Your task to perform on an android device: Book a hotel room in Mumbai from August 4 to 7 on the EaseMyTrip app.
Image 0: 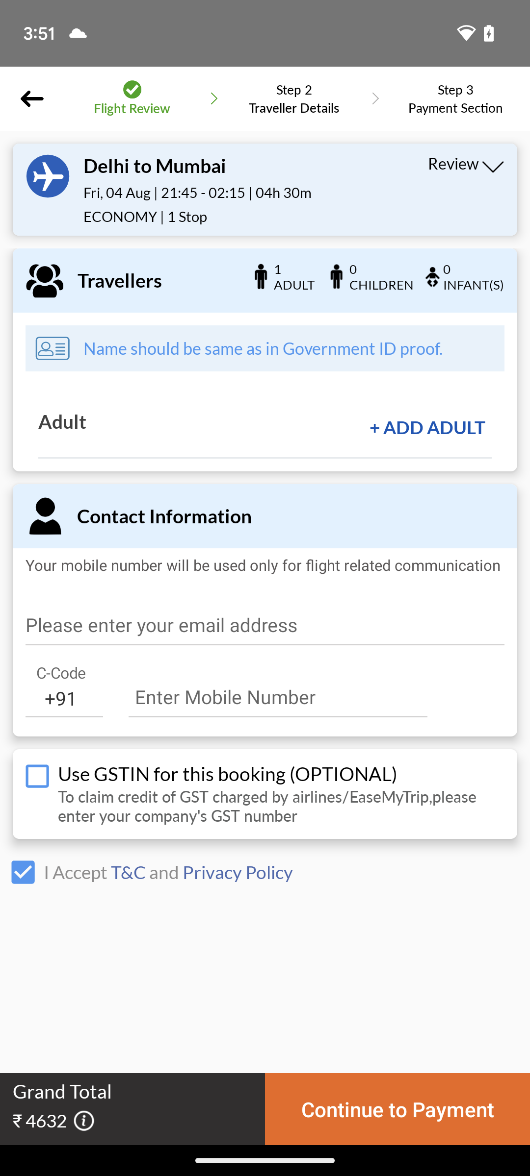
Go back to the main screen of the app.
Step 0: press back button
Image 2: 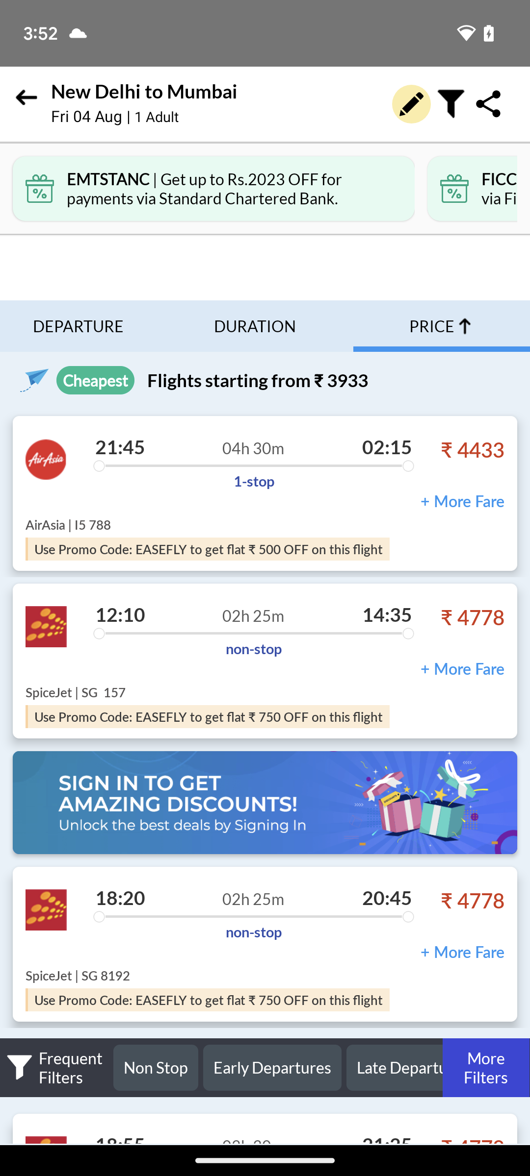
Go back to the main screen of the app.
Step 2: press back button
Image 3: 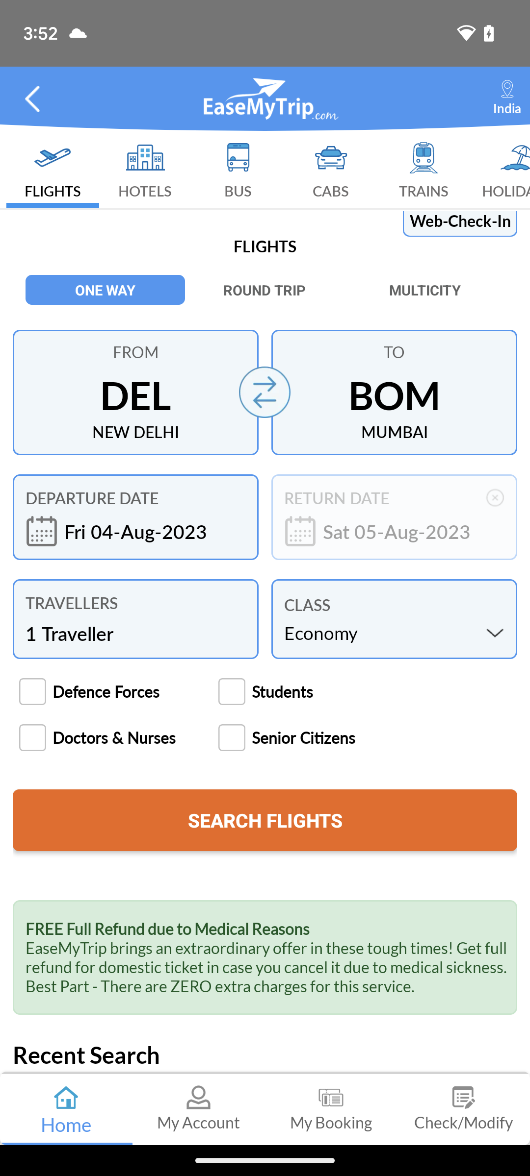
Click on the hotel icon at the top of the screen.
Step 3: click (145, 169)
Image 4: 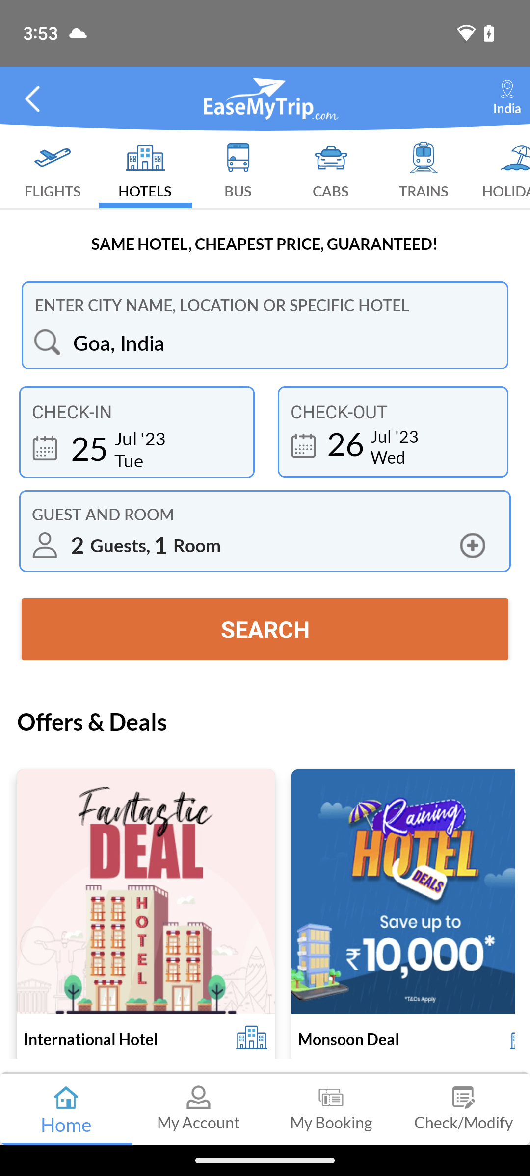
Click on the destination city search bar.
Step 4: click (284, 343)
Image 5: 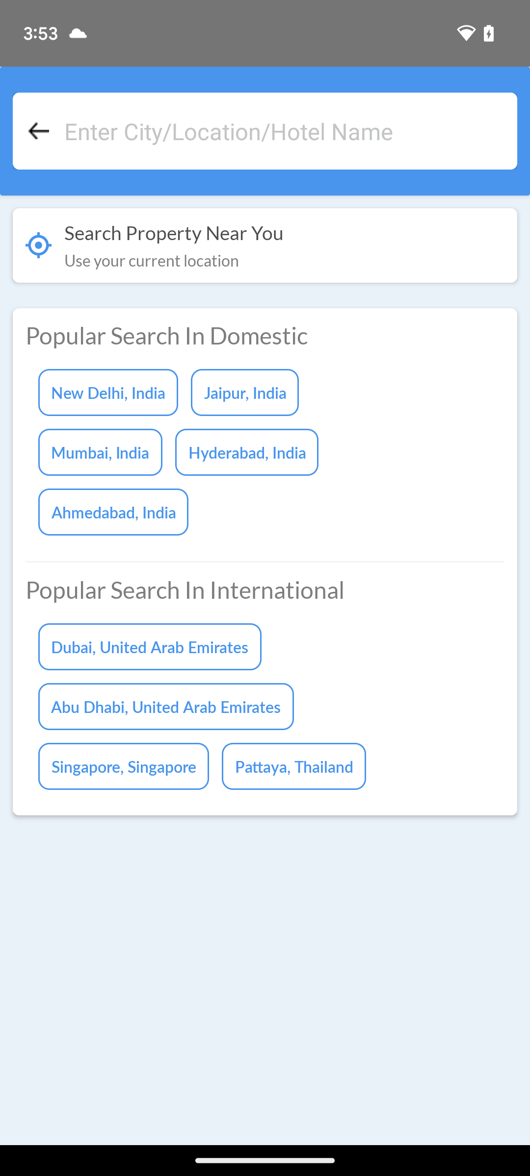
Click on the search bar.
Step 5: click (284, 131)
Image 6: 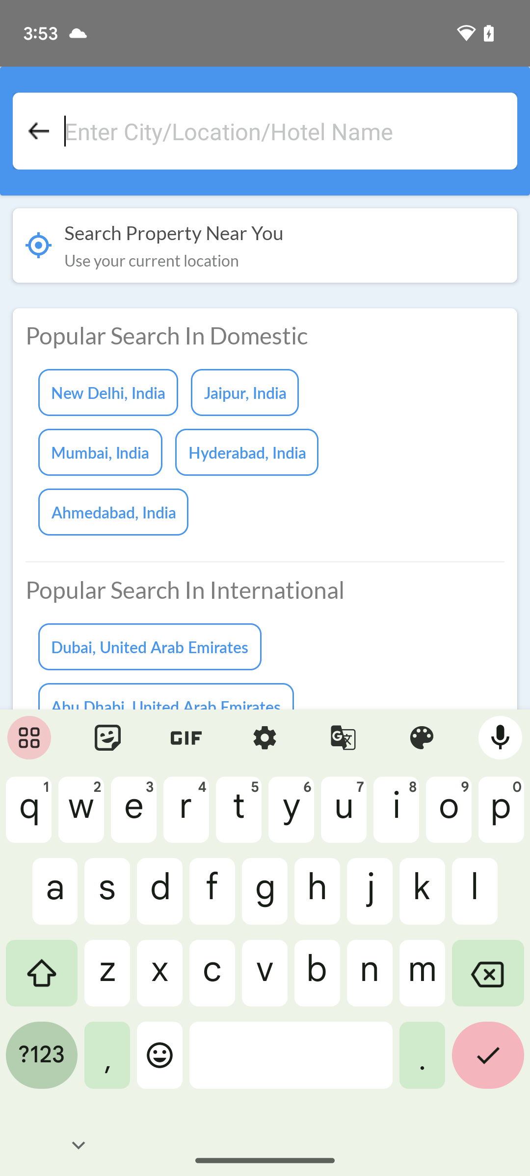
Type in Mumbai.
Step 6: type "Mumbai"
Image 7: 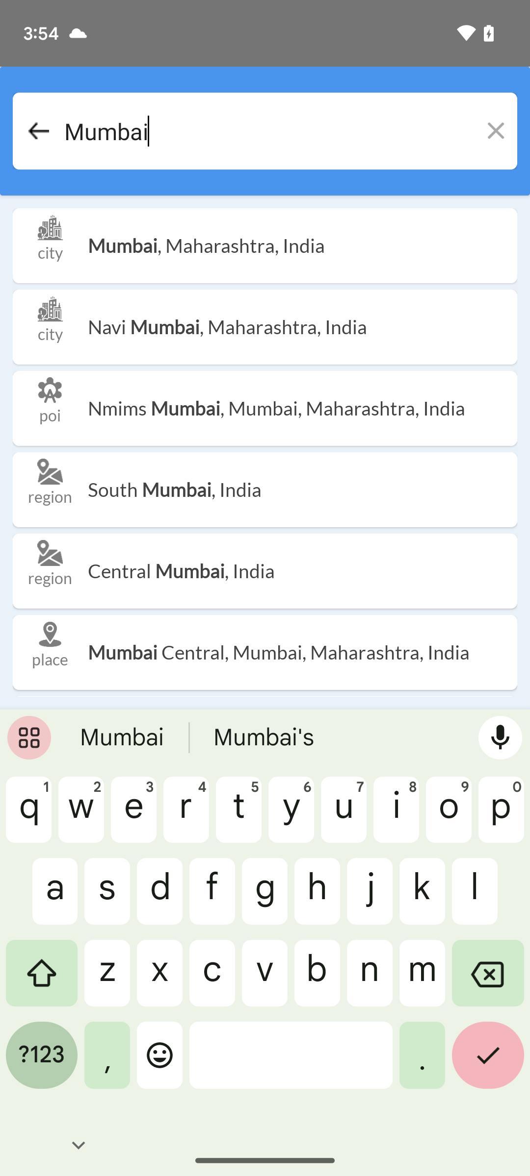
Click on the first search result.
Step 7: click (299, 245)
Image 8: 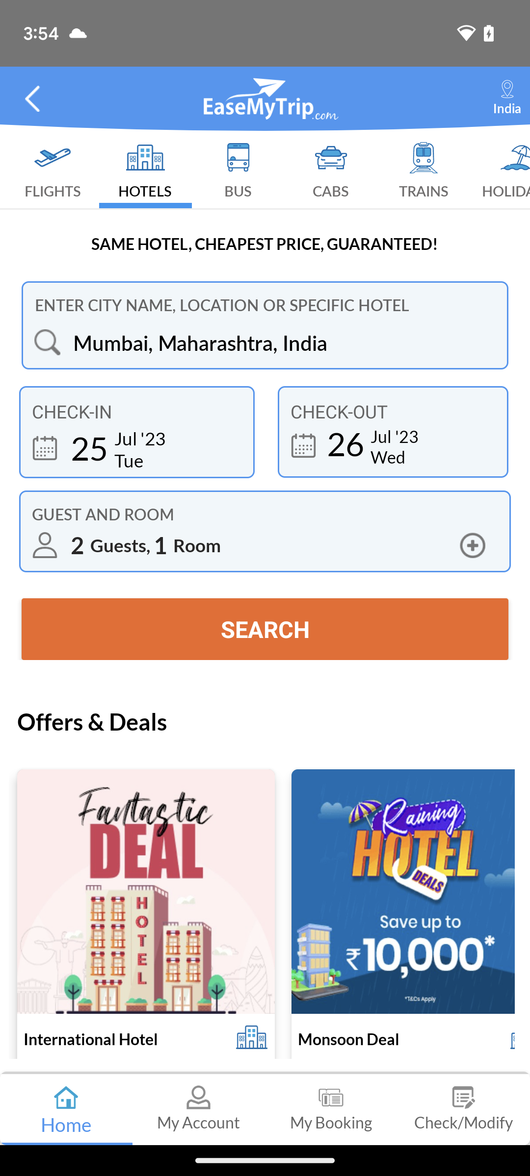
Click on the check-in date.
Step 8: click (140, 438)
Image 9: 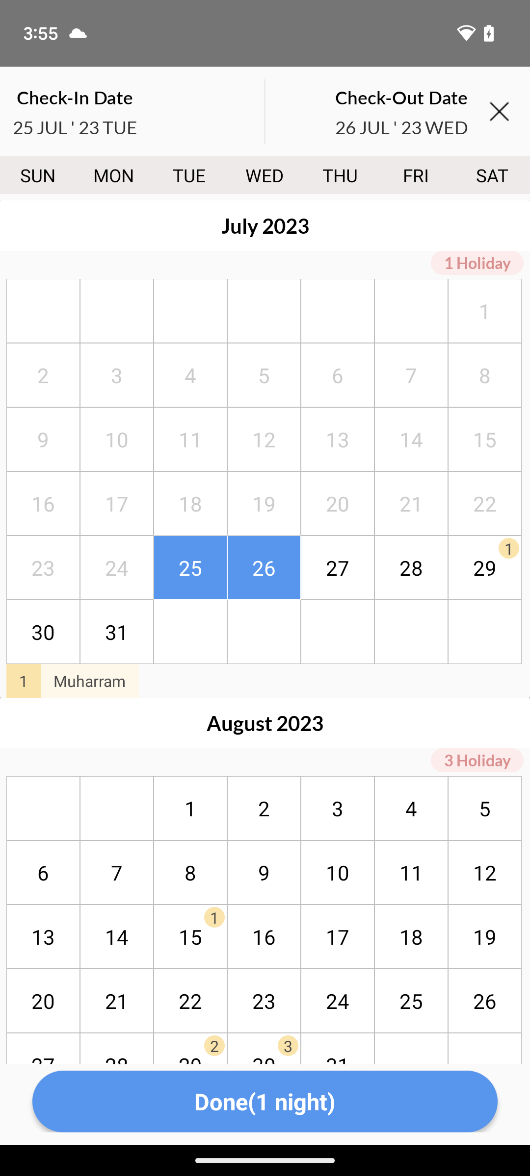
Click on August 4 for check-in.
Step 9: click (411, 808)
Image 10: 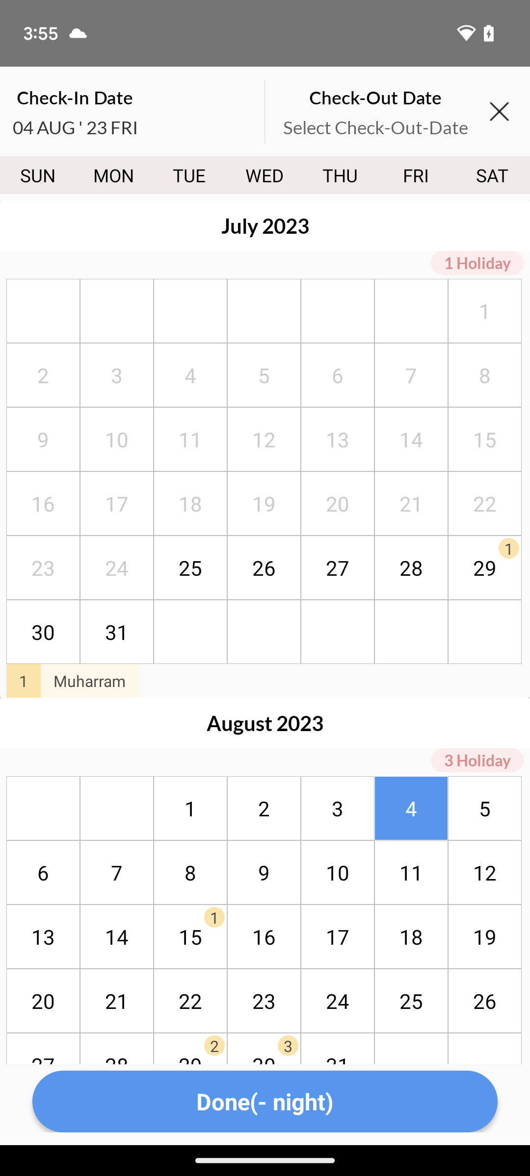
Click on August 7 for check-out.
Step 10: click (116, 872)
Image 11: 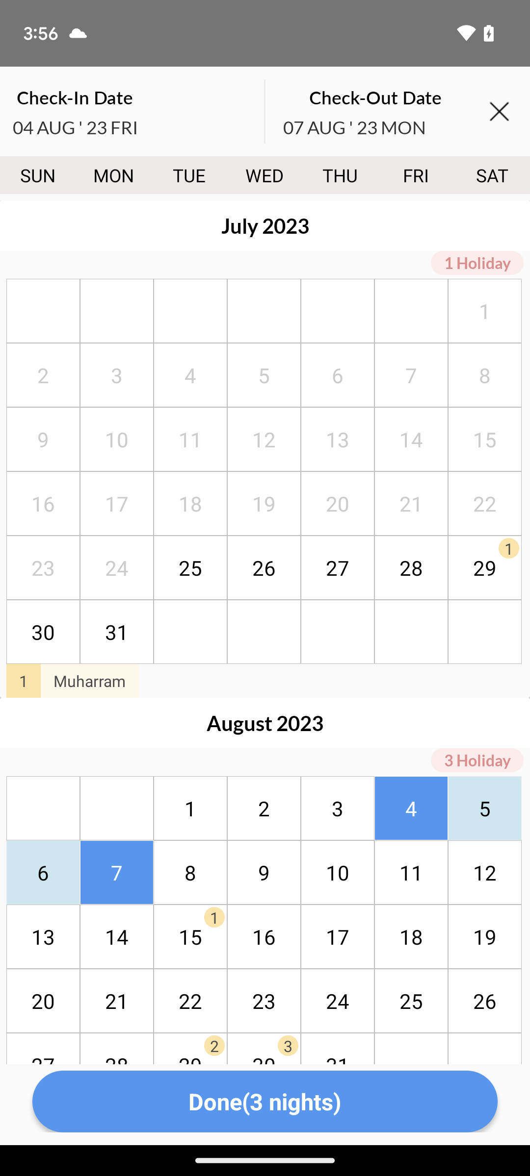
Click on Done at the bottom of the screen.
Step 11: click (265, 1102)
Image 12: 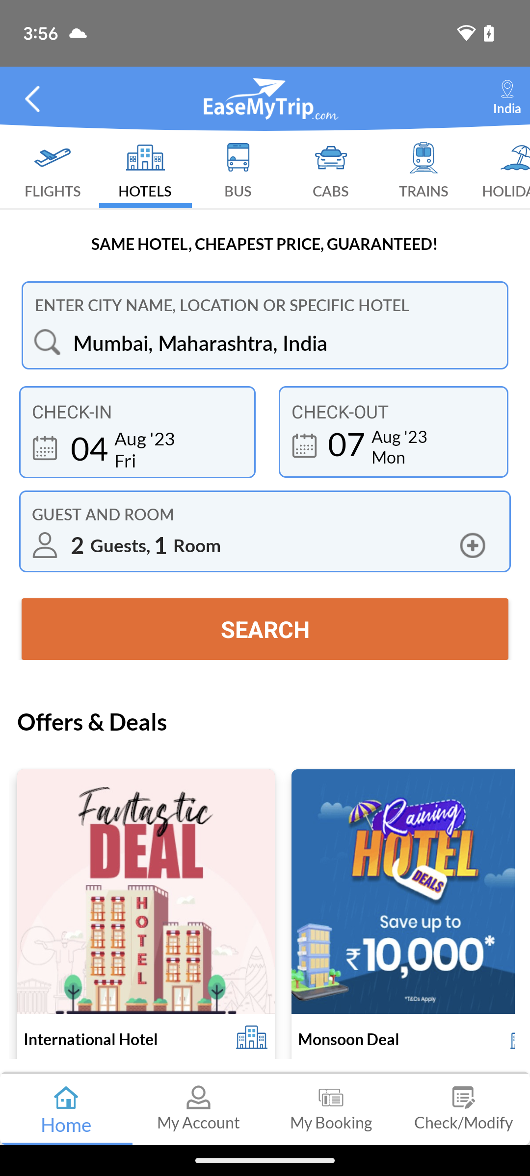
Click on SEARCH on the screen below the hotel details.
Step 12: click (265, 629)
Image 13: 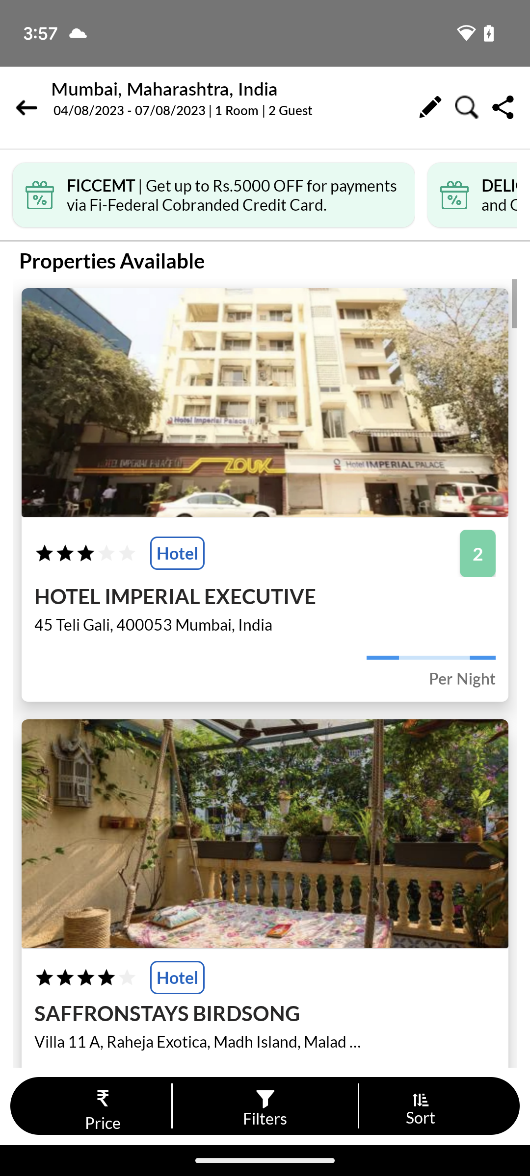
Click on SEARCH on the screen below the hotel details.
Step 13: wait
Image 14: 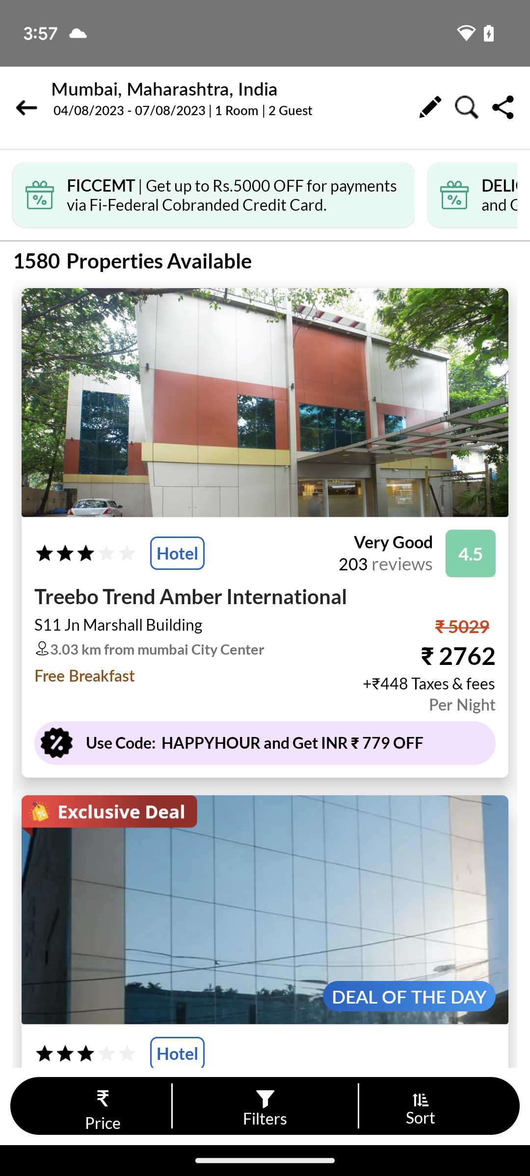
Click on the first search result.
Step 14: click (265, 532)
Image 15: 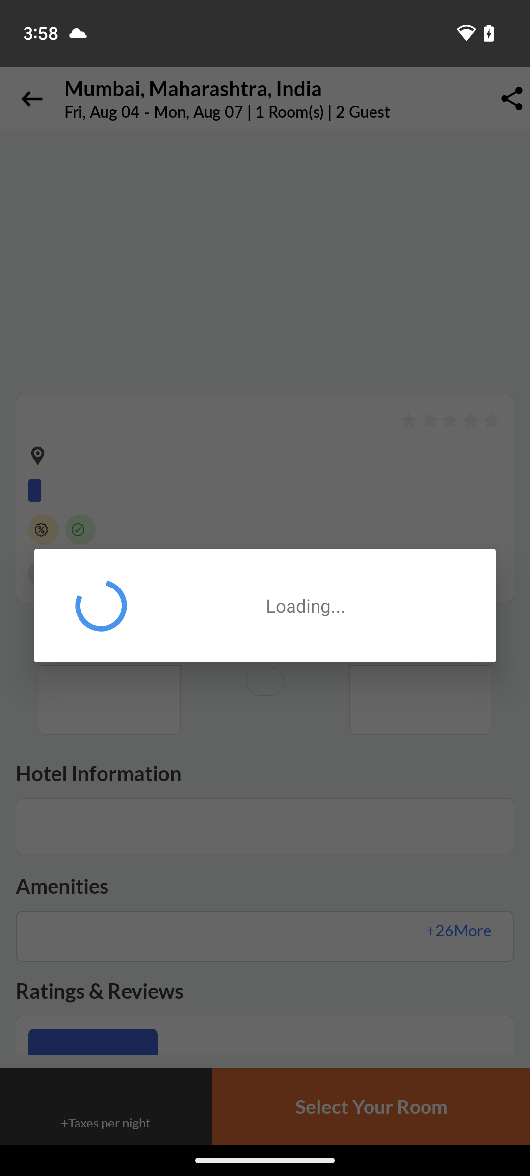
Click on the first search result.
Step 15: wait
Image 16: 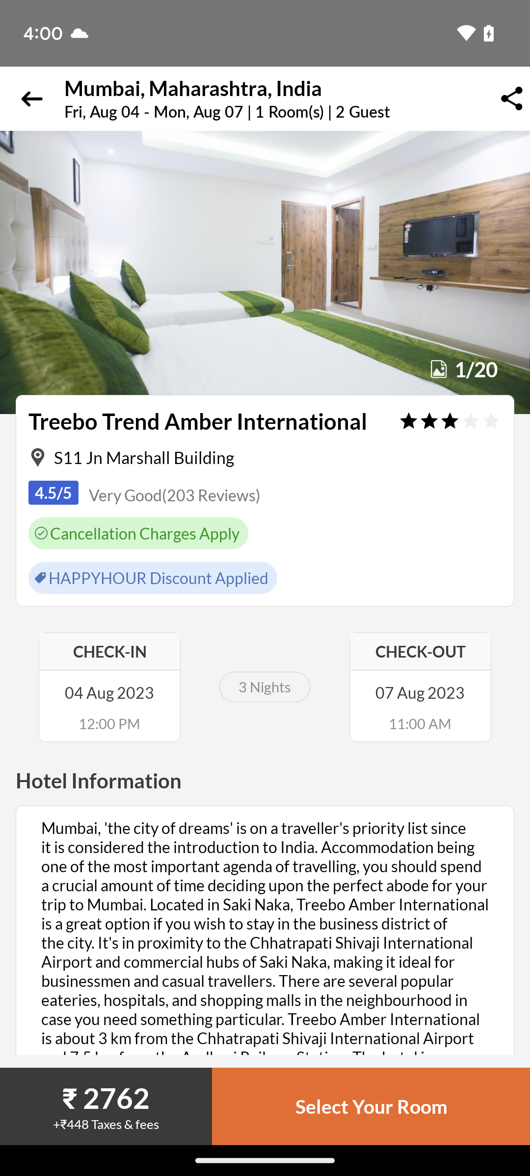
Click on Select Your room at the bottom-right corner of the screen.
Step 16: click (371, 1106)
Image 17: 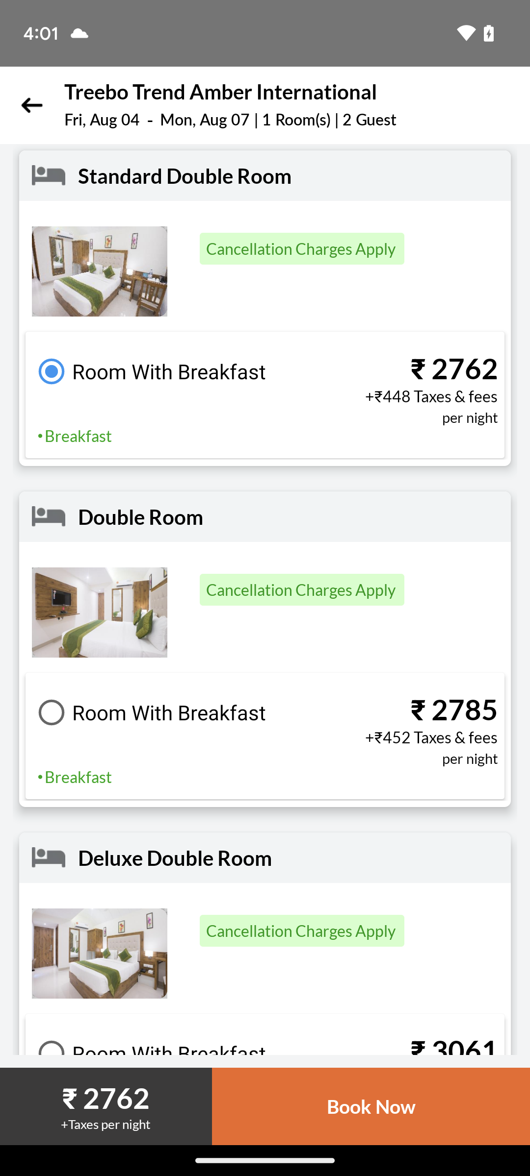
Click on Book Now at the bottom-right corner of the screen.
Step 17: click (371, 1106)
Image 18: 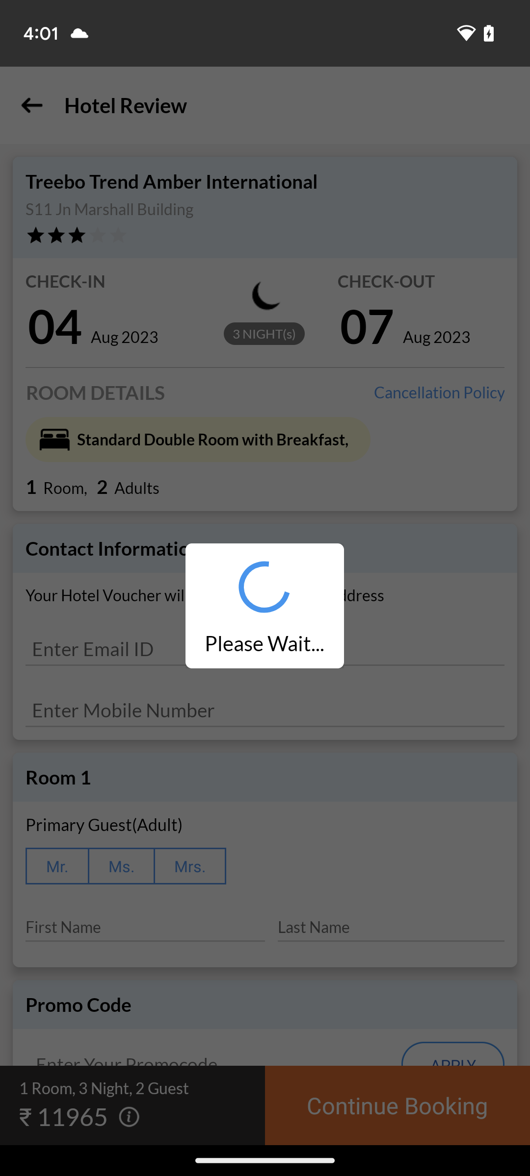
Click on Book Now at the bottom-right corner of the screen.
Step 18: wait